Your task to perform on an android device: Key Description - Go to the Timeline and view all the money spent. Scroll to overview spending trends.
Image 0: 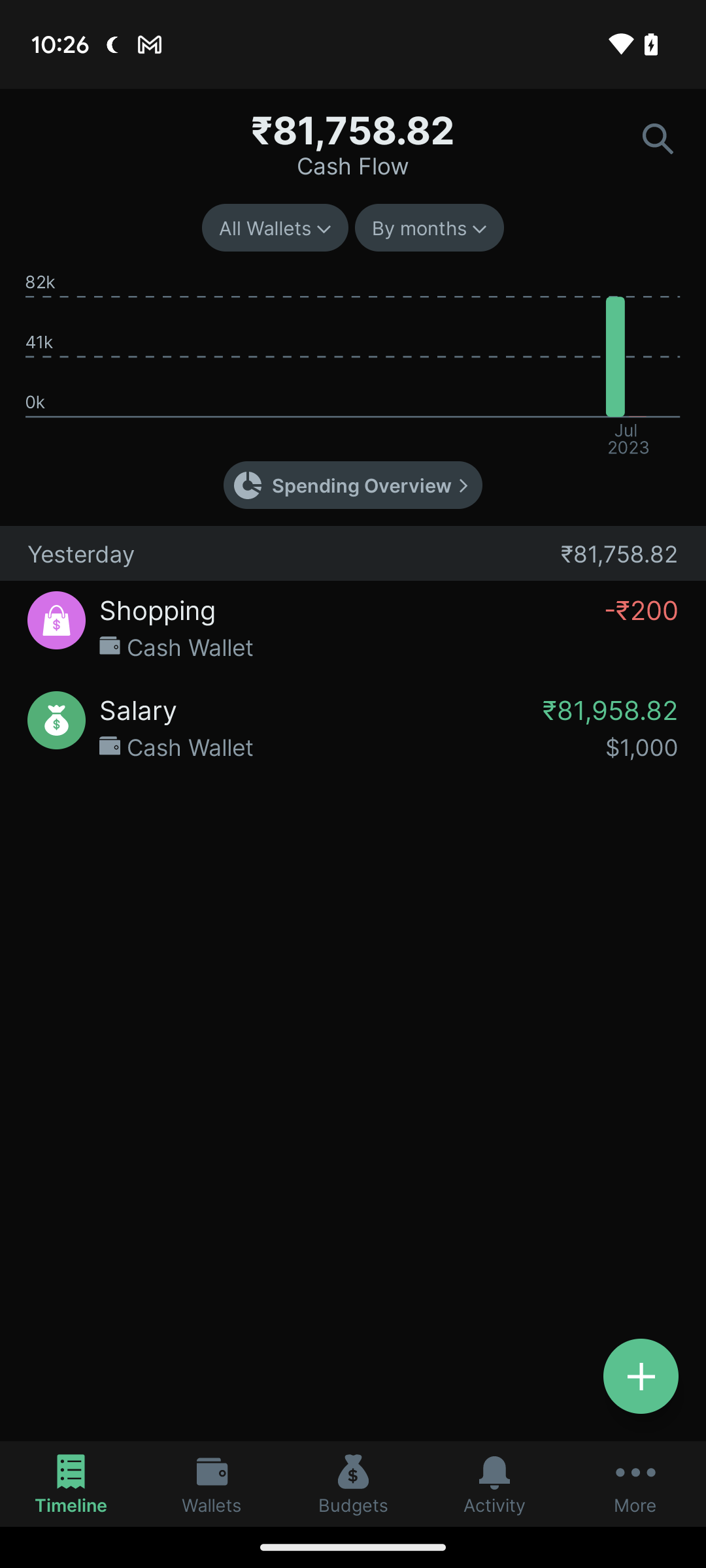
Click on Spending Overview 
Step 0: click (361, 485)
Image 1: 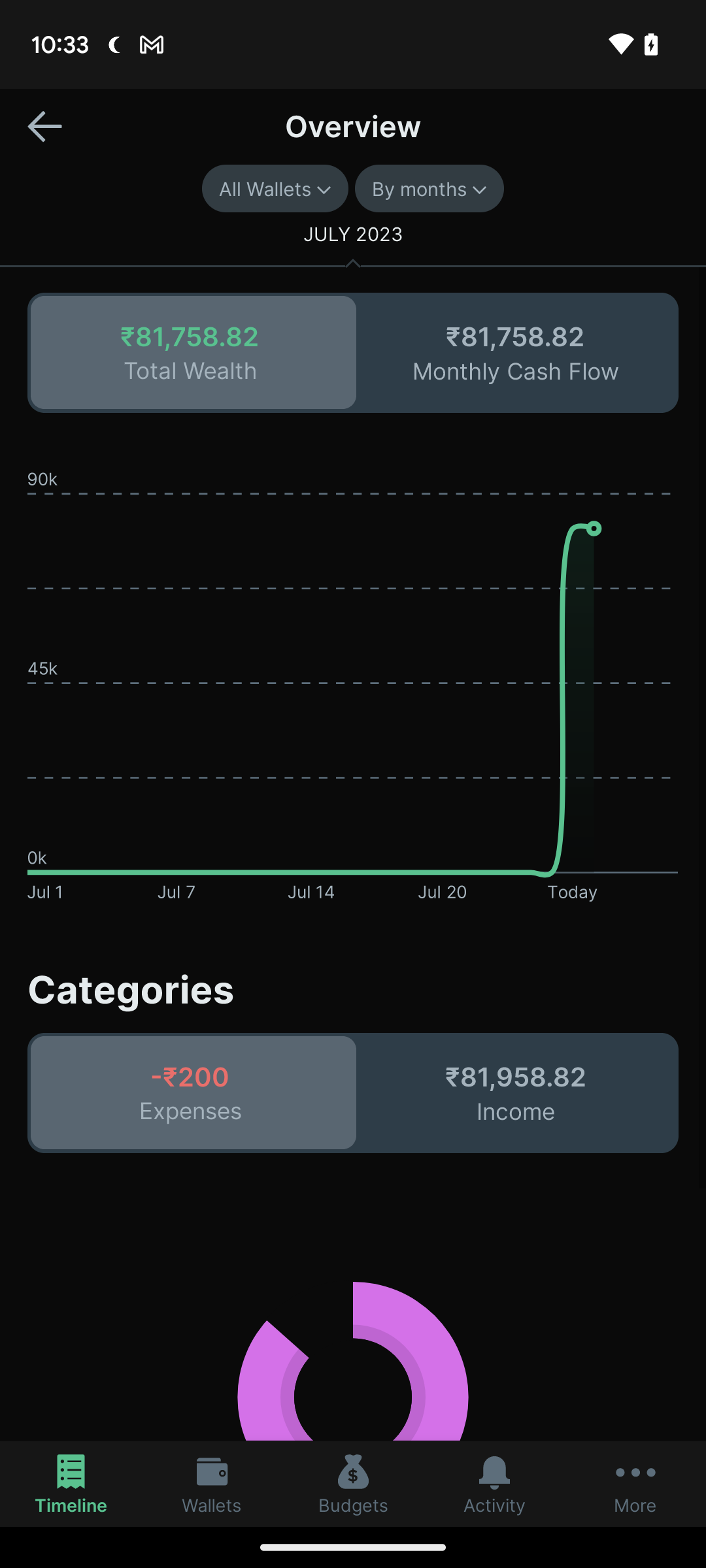
Scroll up
Step 1: scroll down